Your task to perform on an android device: I am looking for the stand desk for my office laptop, so search for "stand desk for laptop" on the GlobalSources app.
Image 0: 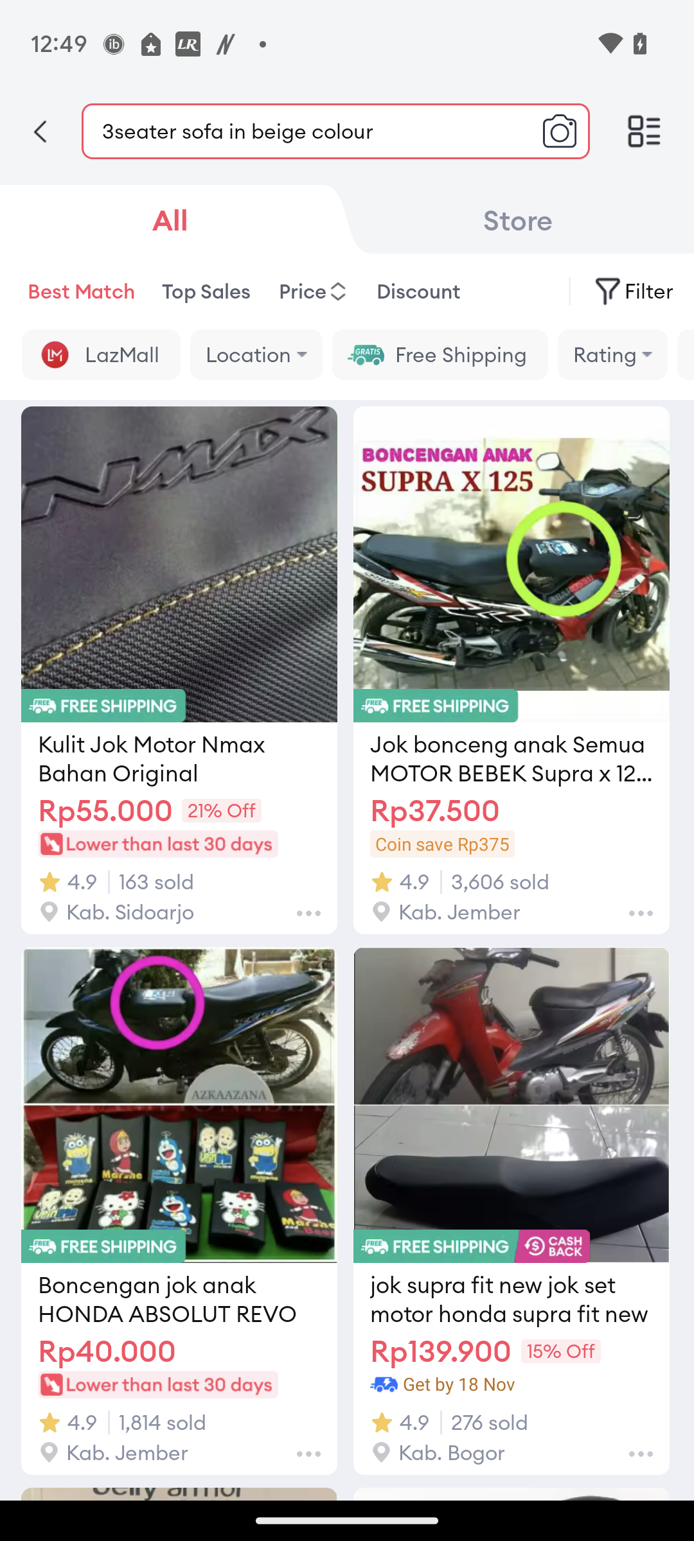
Open the GlobalSources app.
Step 0: open app "GlobalSources"
Image 1: 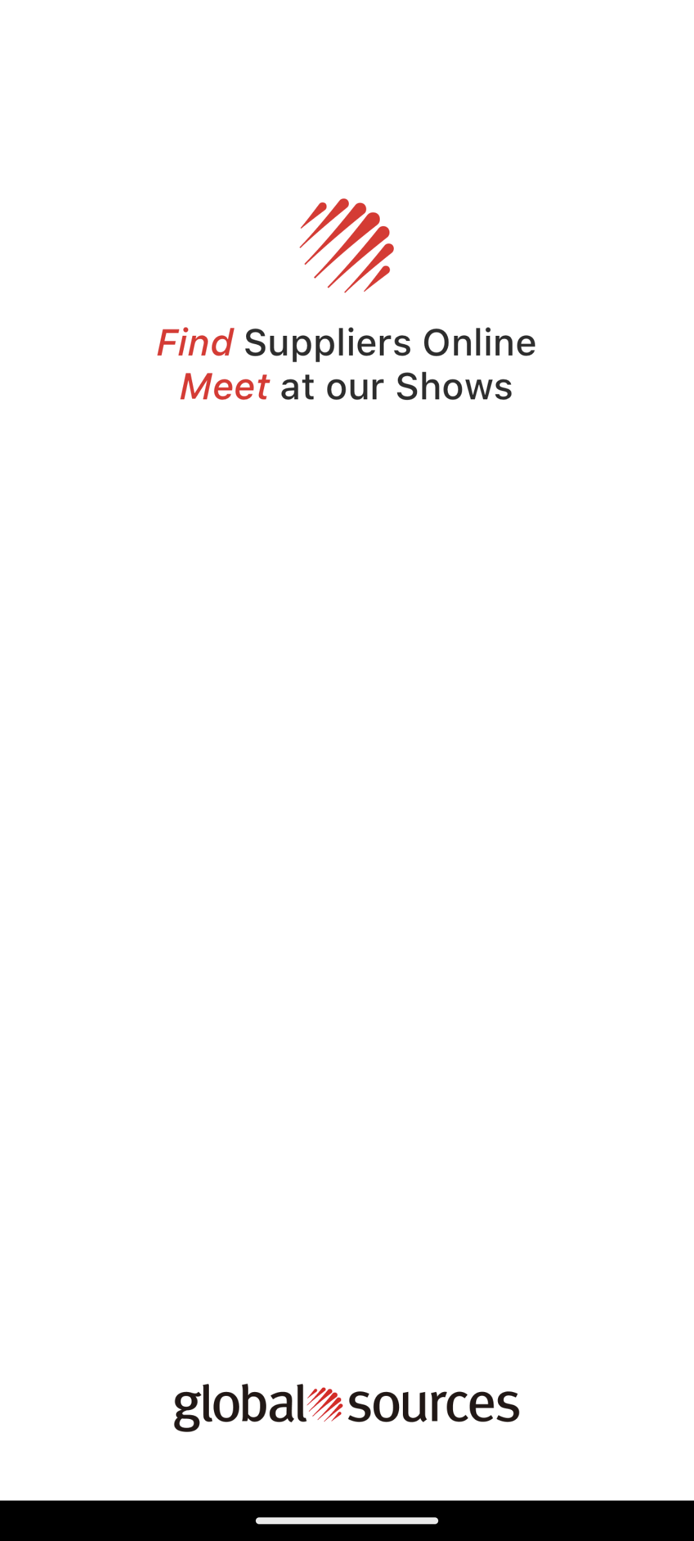
Open the GlobalSources app.
Step 1: wait
Image 2: 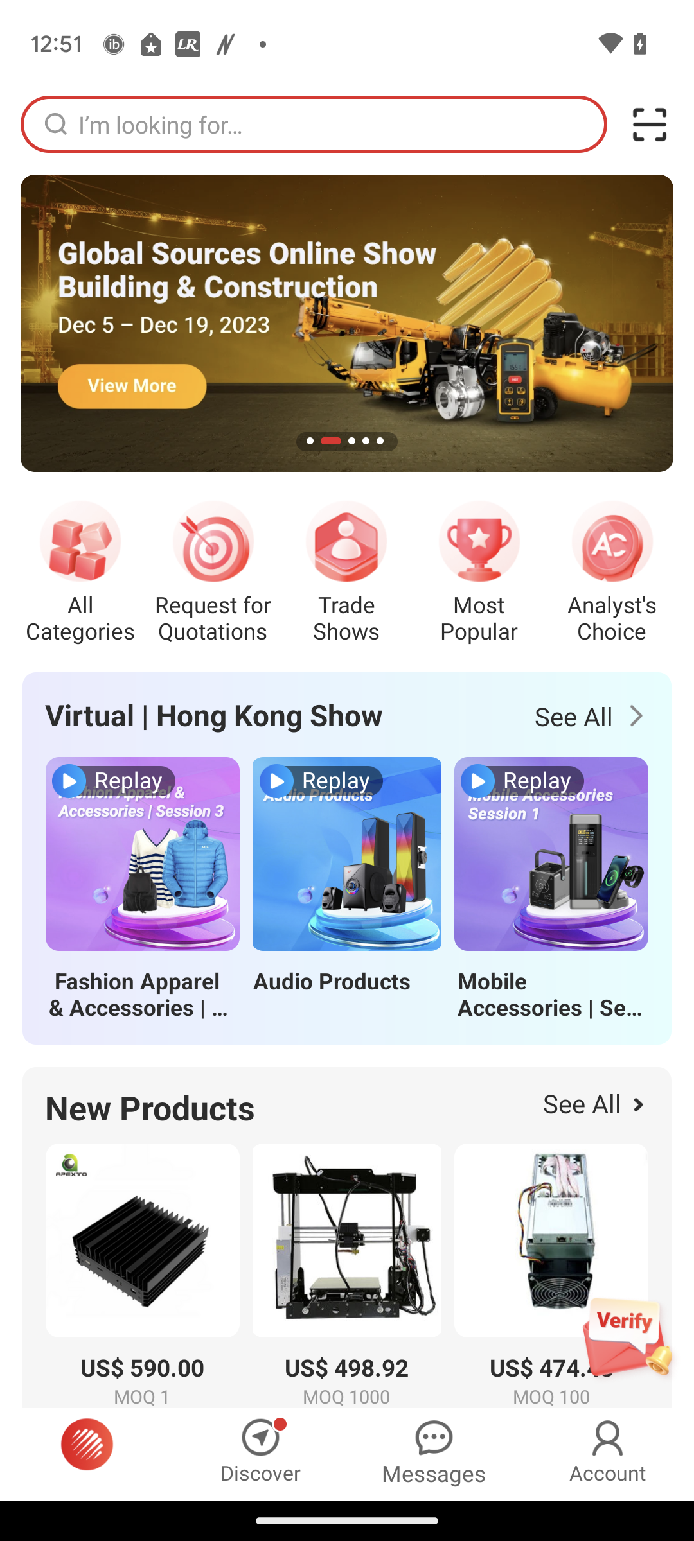
Click on the search box at the top.
Step 2: click (343, 124)
Image 3: 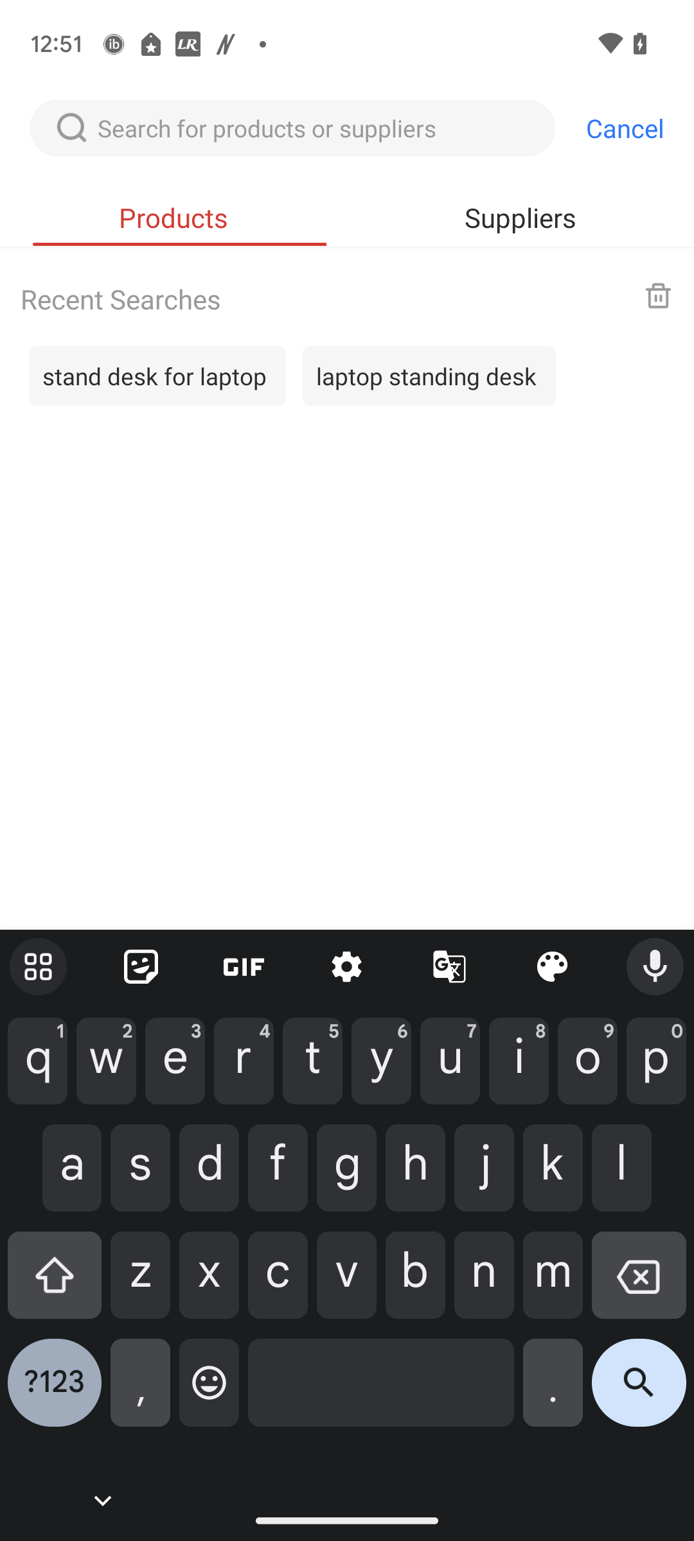
Type "stand desk for laptop" in the search box.
Step 3: type "stand desk for laptop"
Image 4: 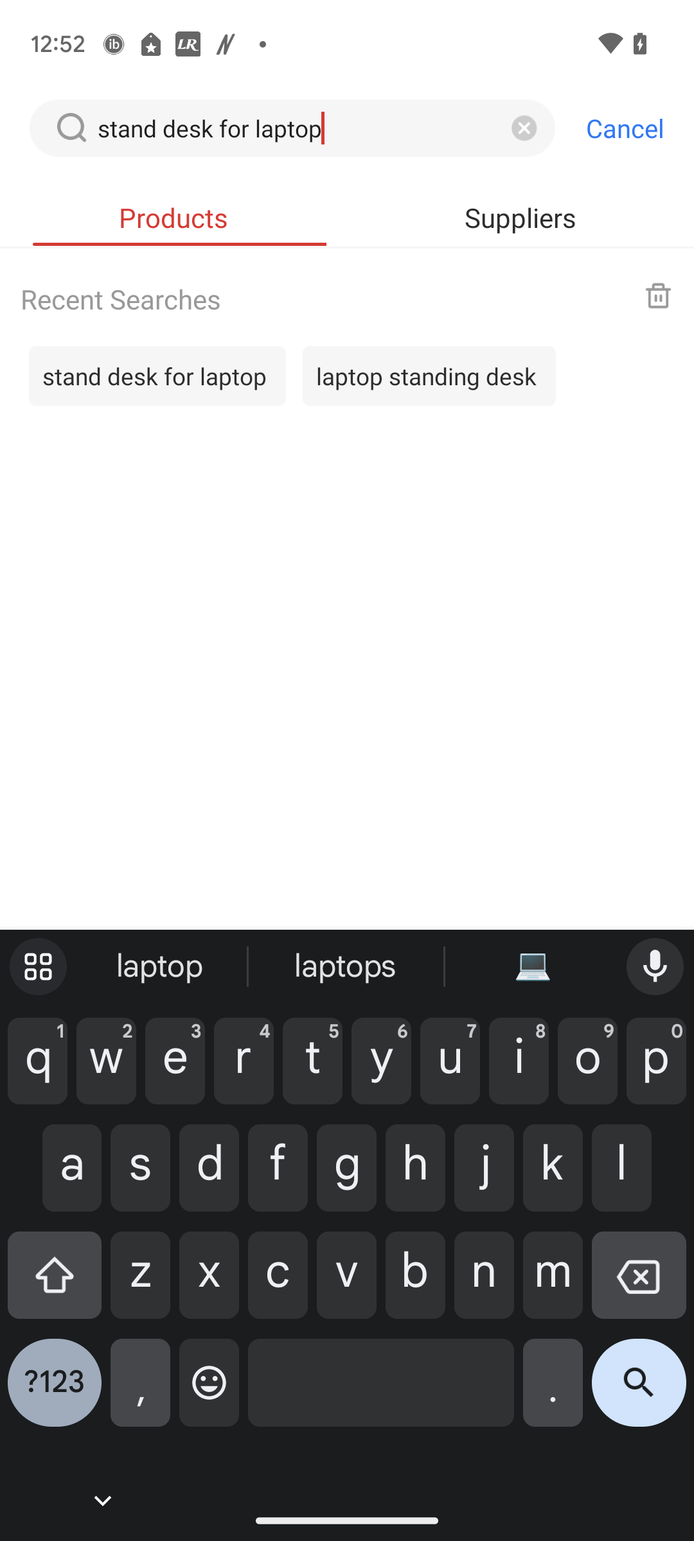
Click on the search icon at the bottom right corner of the keyboard.
Step 4: click (639, 1393)